Your task to perform on an android device: I would like to increase the brightness because it is currently very low.
Image 0: 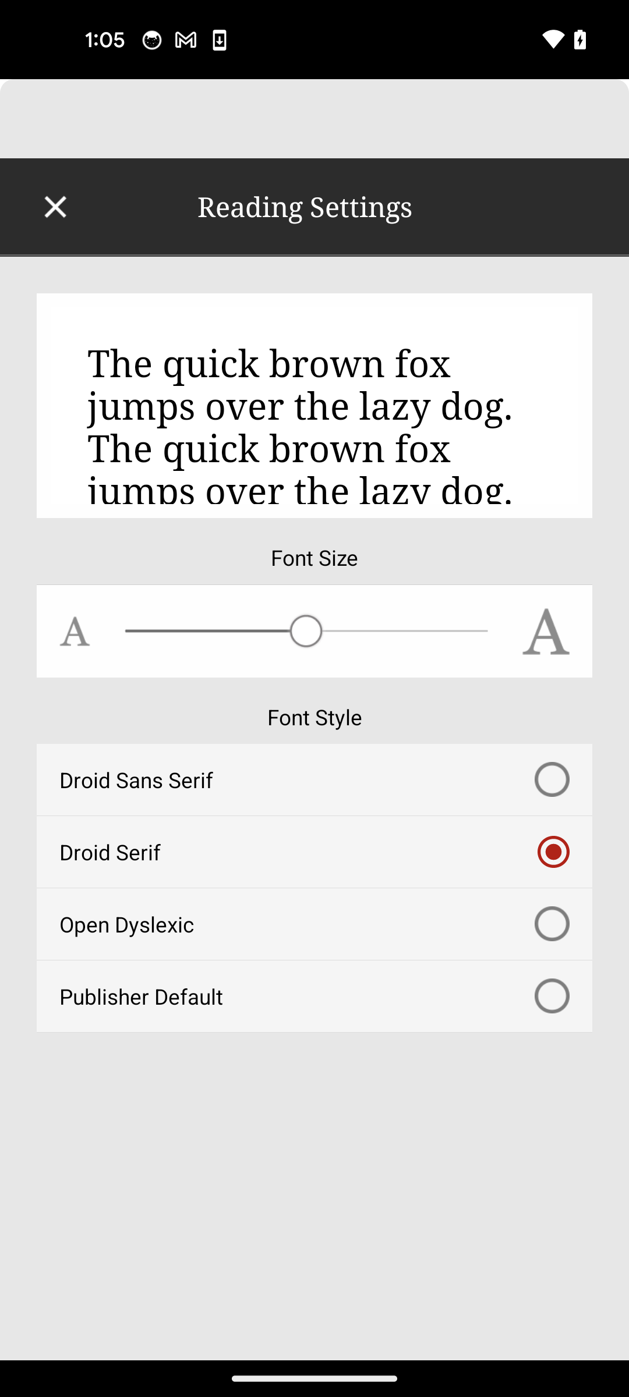
Tap on the cross icon 
Step 0: click (1260, 726)
Image 2: 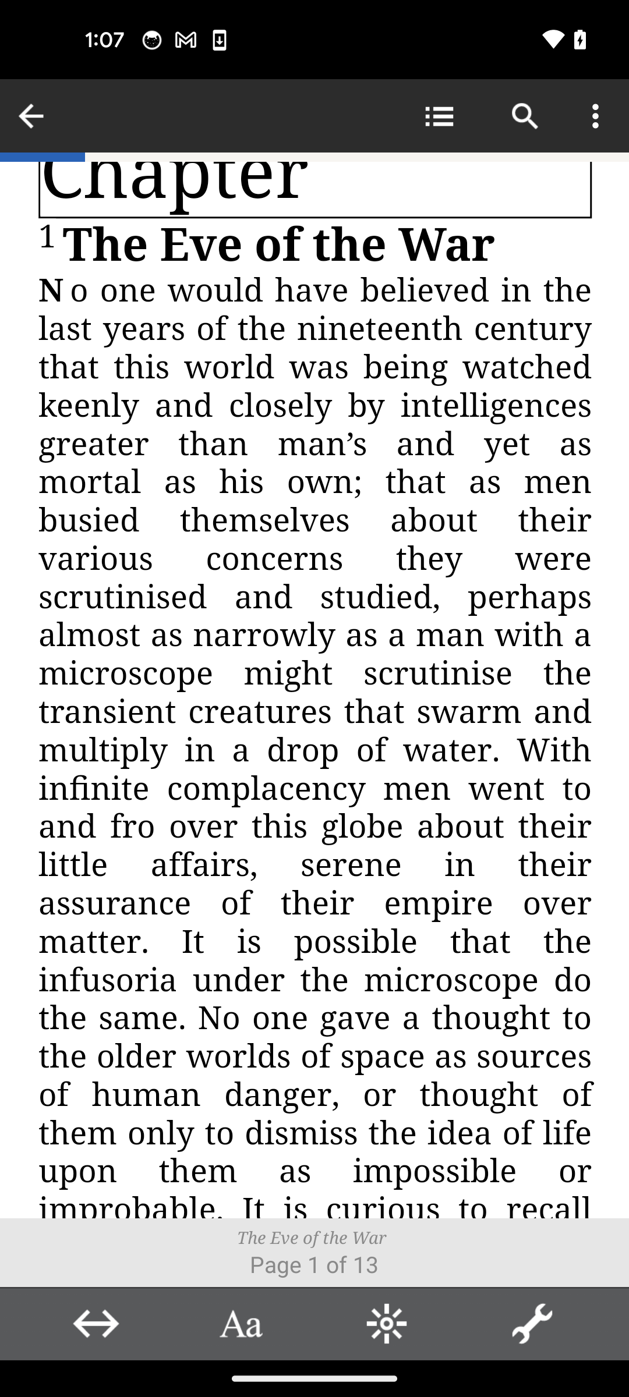
Click on the brightness icon
Step 2: click (387, 1323)
Image 3: 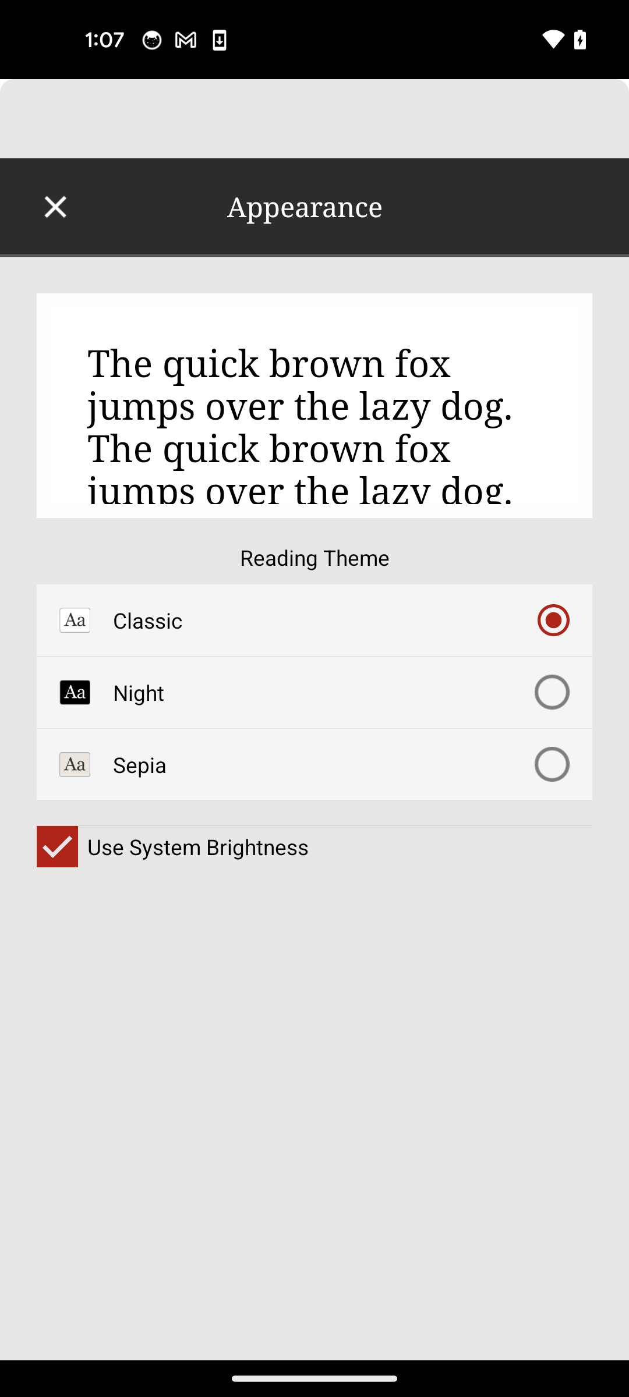
Tap on the square box
Step 3: click (1260, 726)
Image 4: 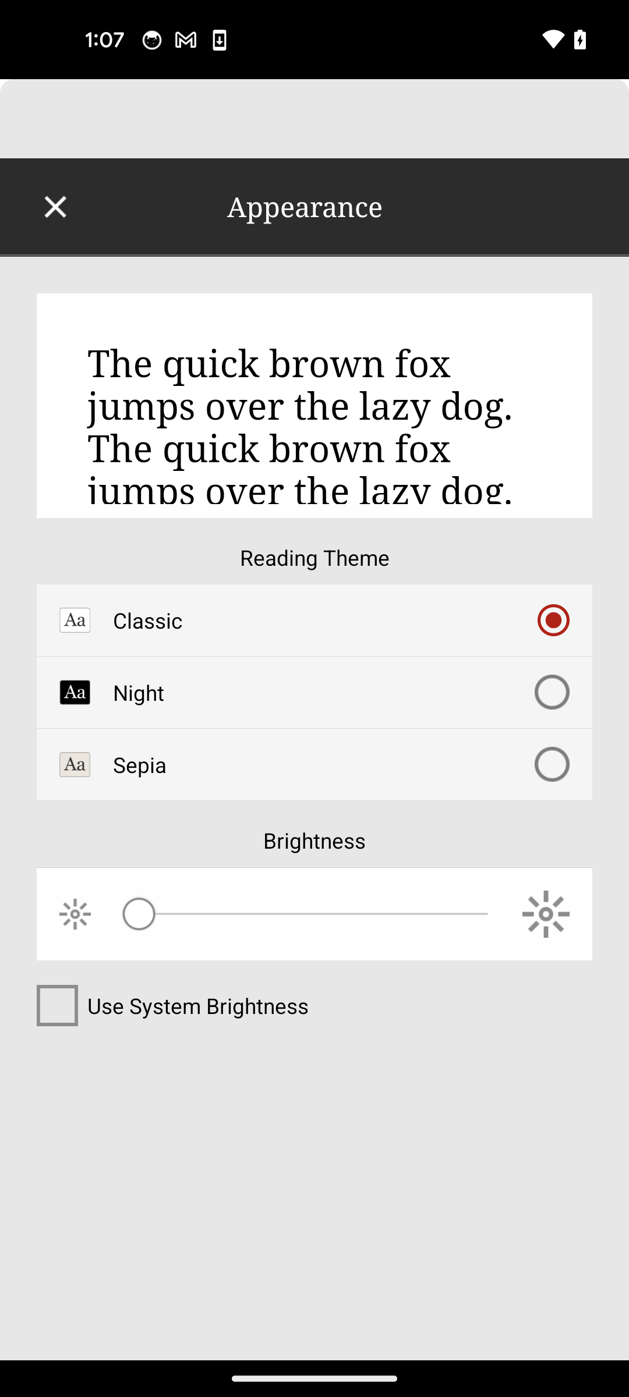
Swipe right to increase the brightness
Step 4: scroll left